Your task to perform on an android device: I couldn't find the song I was looking for. Search for the song "The night we met" and play it in the Gaana app.
Image 0: 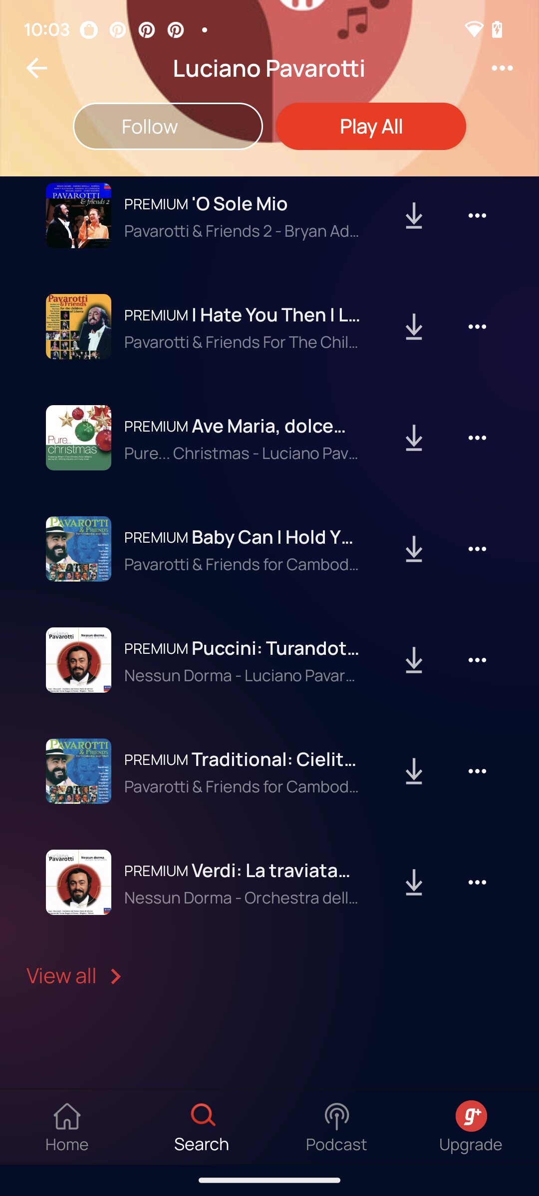
Click on the back button.
Step 0: click (36, 68)
Image 1: 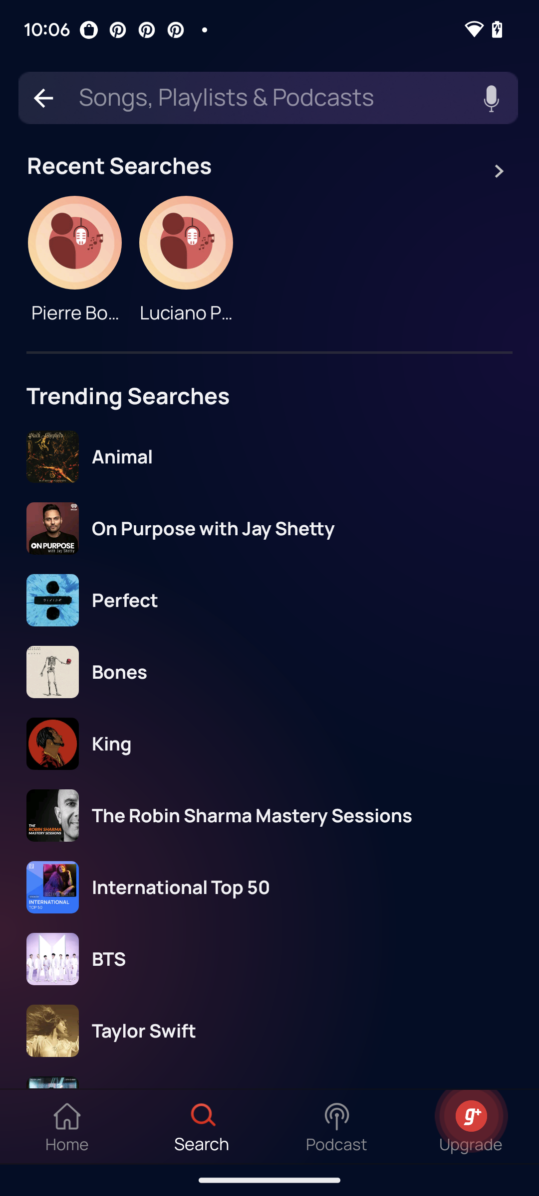
Click on the search bar.
Step 1: click (267, 97)
Image 2: 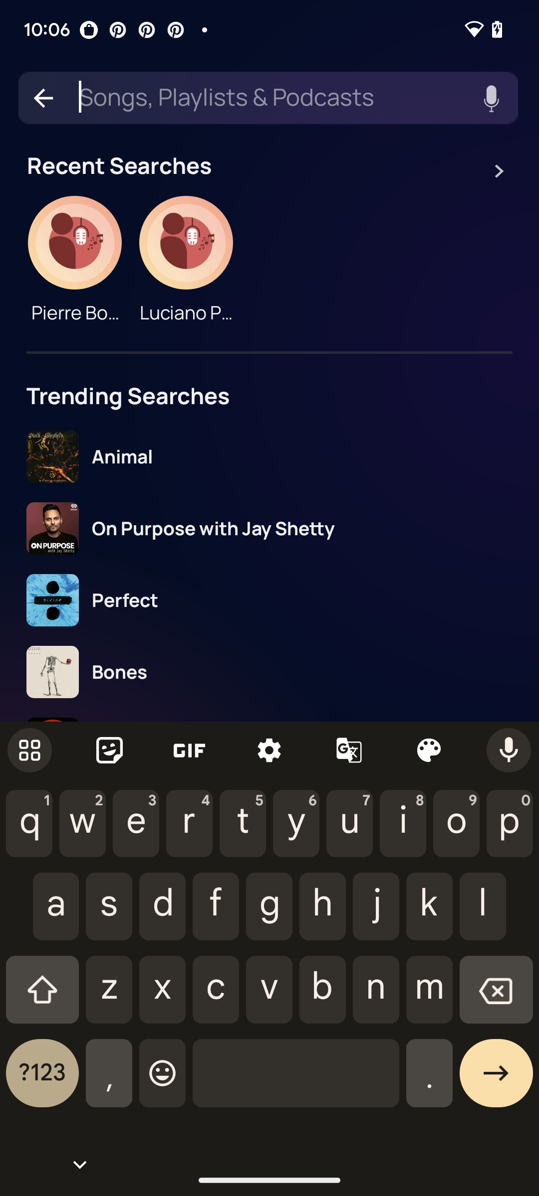
Enter the song : The night we met
Step 2: type "The night we met"
Image 3: 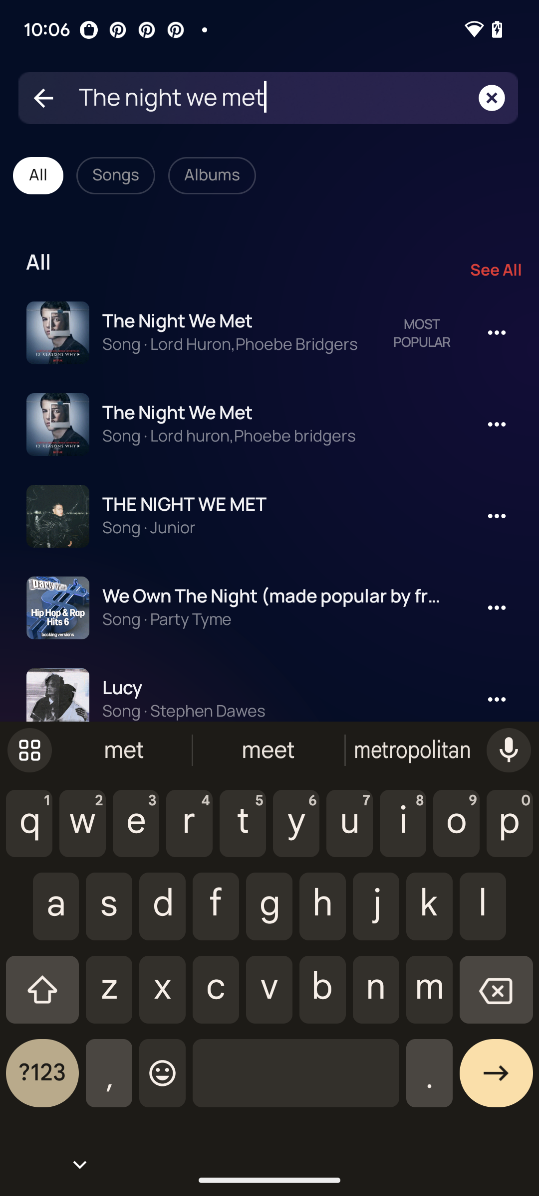
Click on the first option.
Step 3: click (177, 320)